Your task to perform on an android device: I want to use the Easynotes app to share my grocery list with my son, Evan Kramer, at his email address, evankramer@gmail.com.
Image 1: 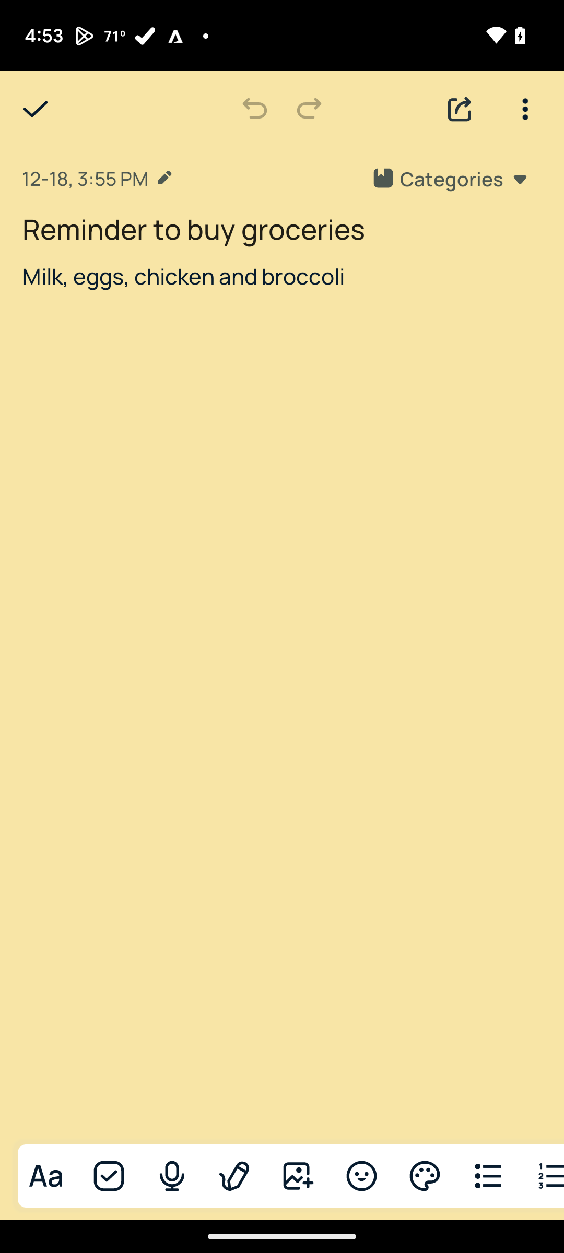
Click on the share icon
Step 1: click (449, 107)
Image 2: 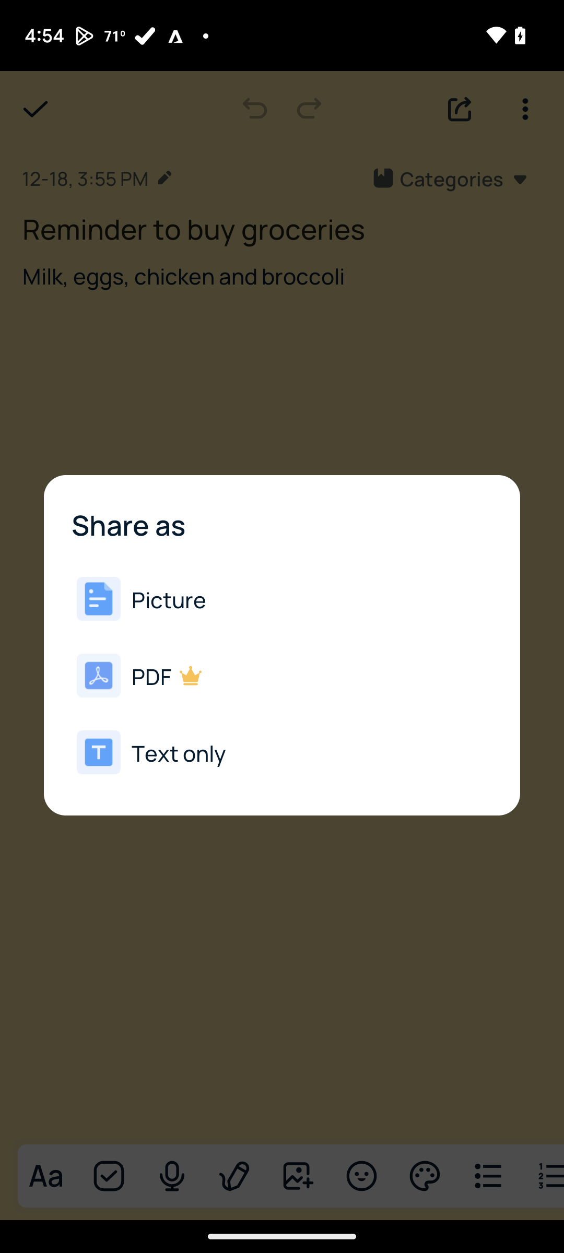
Select text
Step 2: click (309, 752)
Image 3: 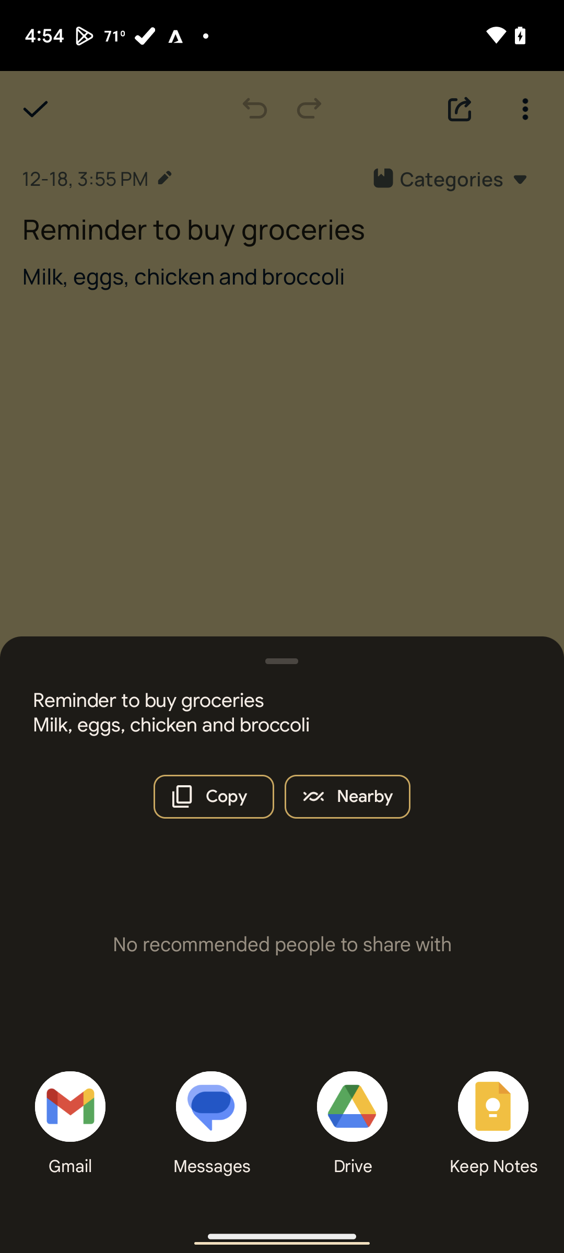
Click on gmail
Step 3: click (60, 1098)
Image 4: 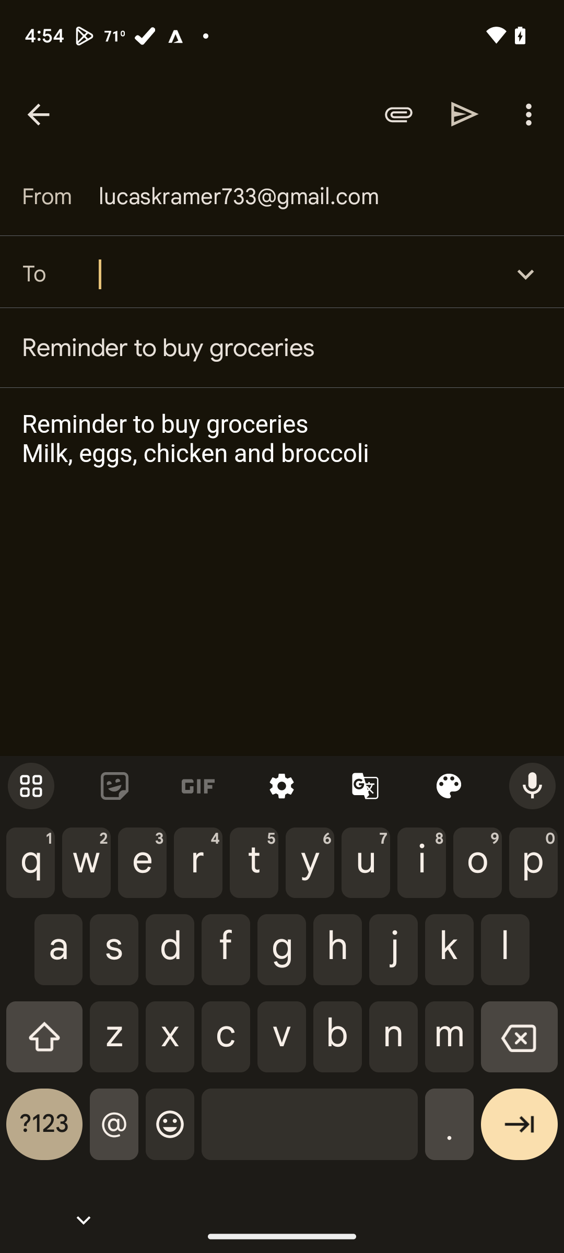
Enter evankramer@gmail.com
Step 4: type "evankramer@gmail.com"
Image 5: 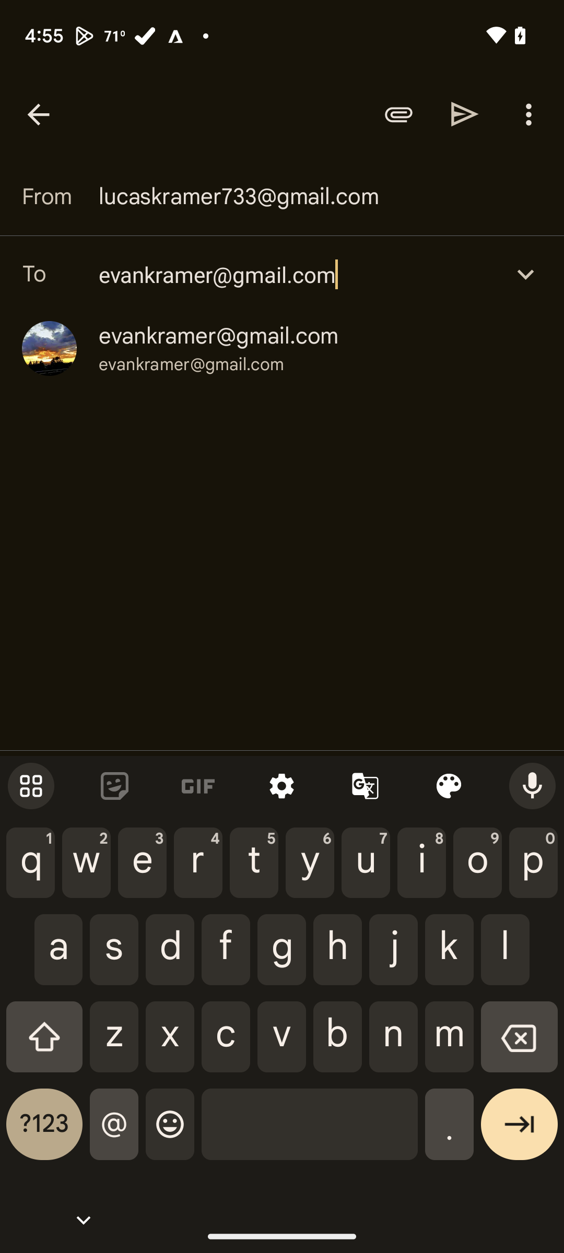
Select the email id and click sent
Step 5: click (218, 336)
Image 6: 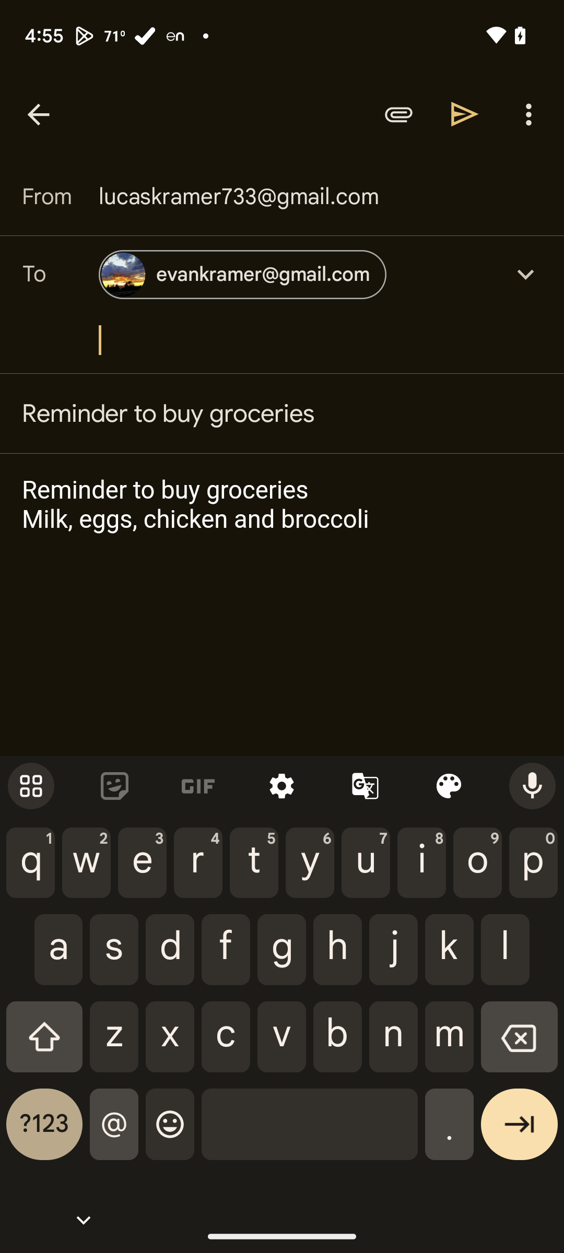
Select the email id and click sent
Step 6: click (465, 114)